Your task to perform on an android device: I want to search for mango on iherb app because i have to make a dessert from it.
Image 0: 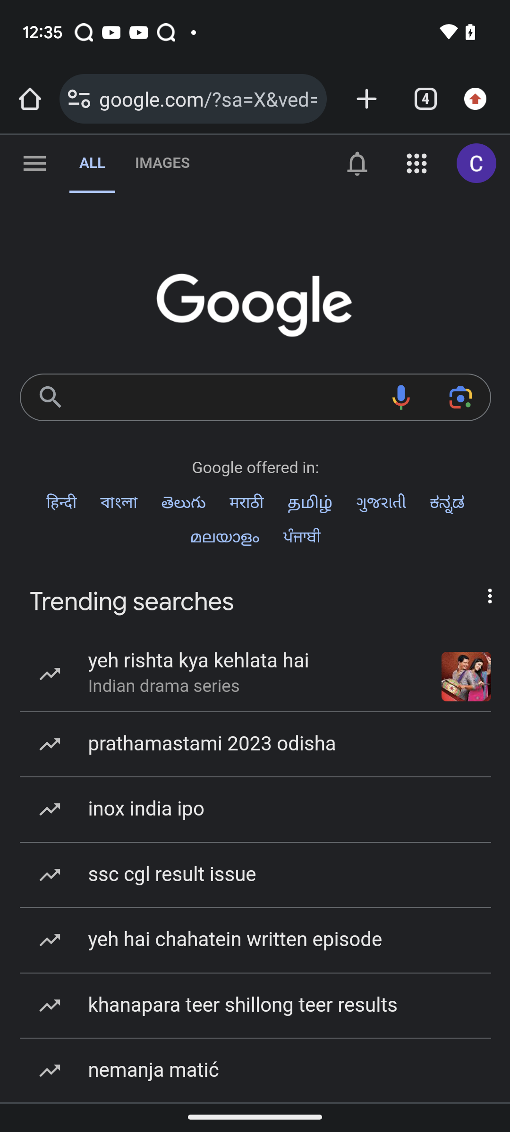
Open iherb app
Step 0: open app "iHerb"
Image 1: 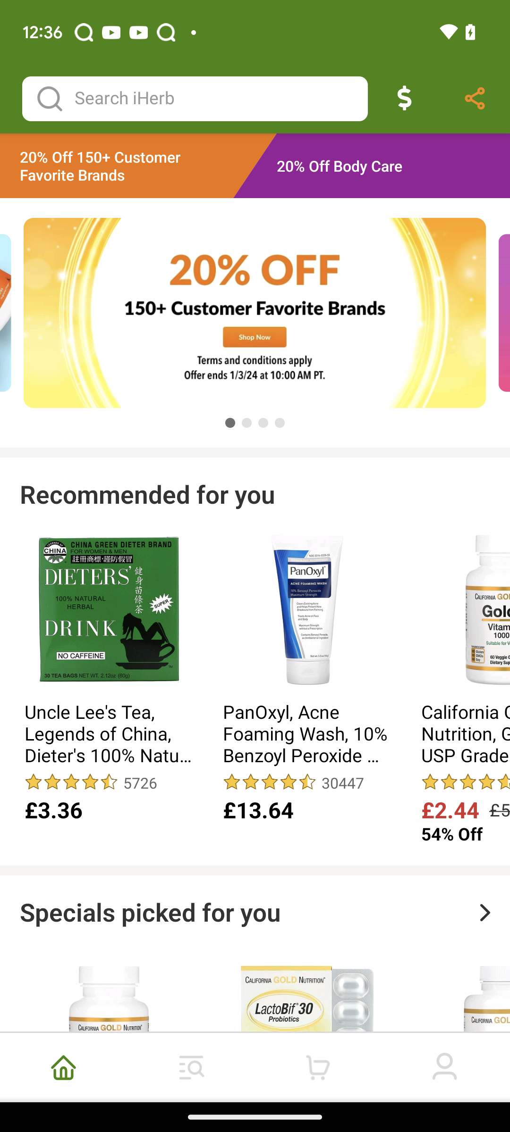
Click on the search textbox at the top of the screen
Step 1: click (217, 99)
Image 2: 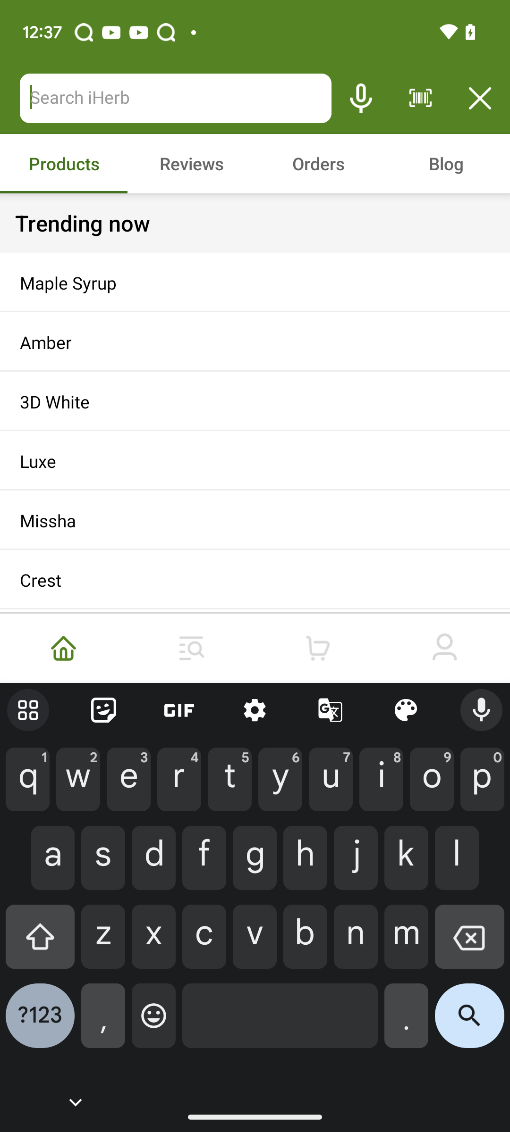
Enter mango in the search textbox
Step 2: type "mango"
Image 3: 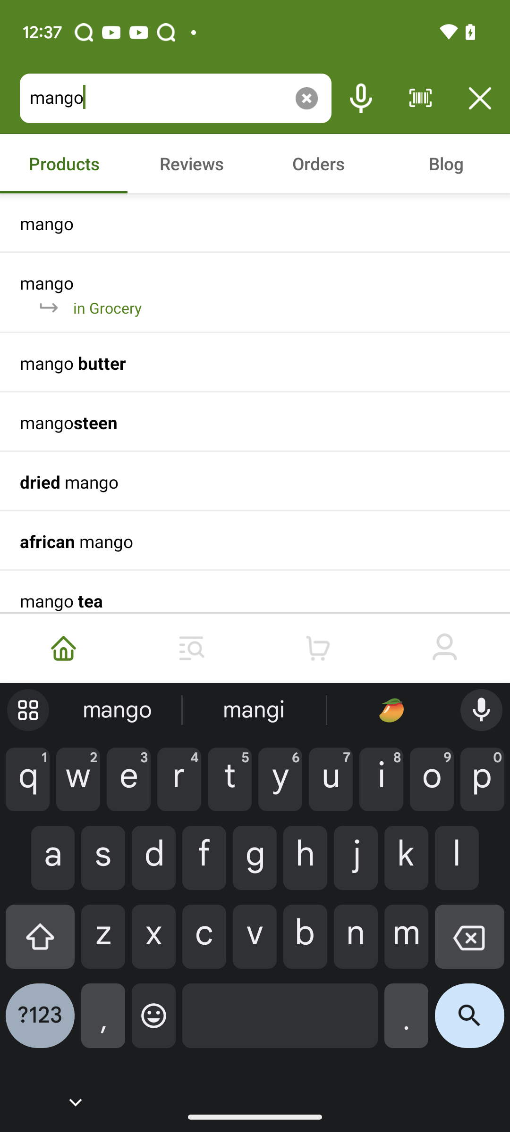
Click the second suggested search result 
Step 3: click (91, 308)
Image 4: 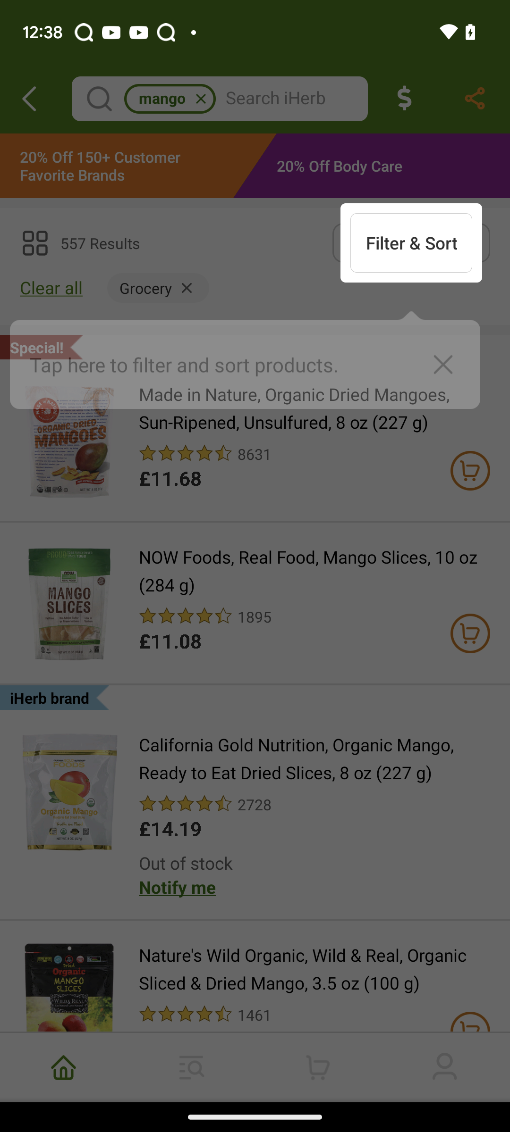
Click the second suggested search result 
Step 4: wait